Your task to perform on an android device: Since i liked JDR E27 Euro  Base Dacor 92348 120V 75W, i want to read its reviews.
Image 0: 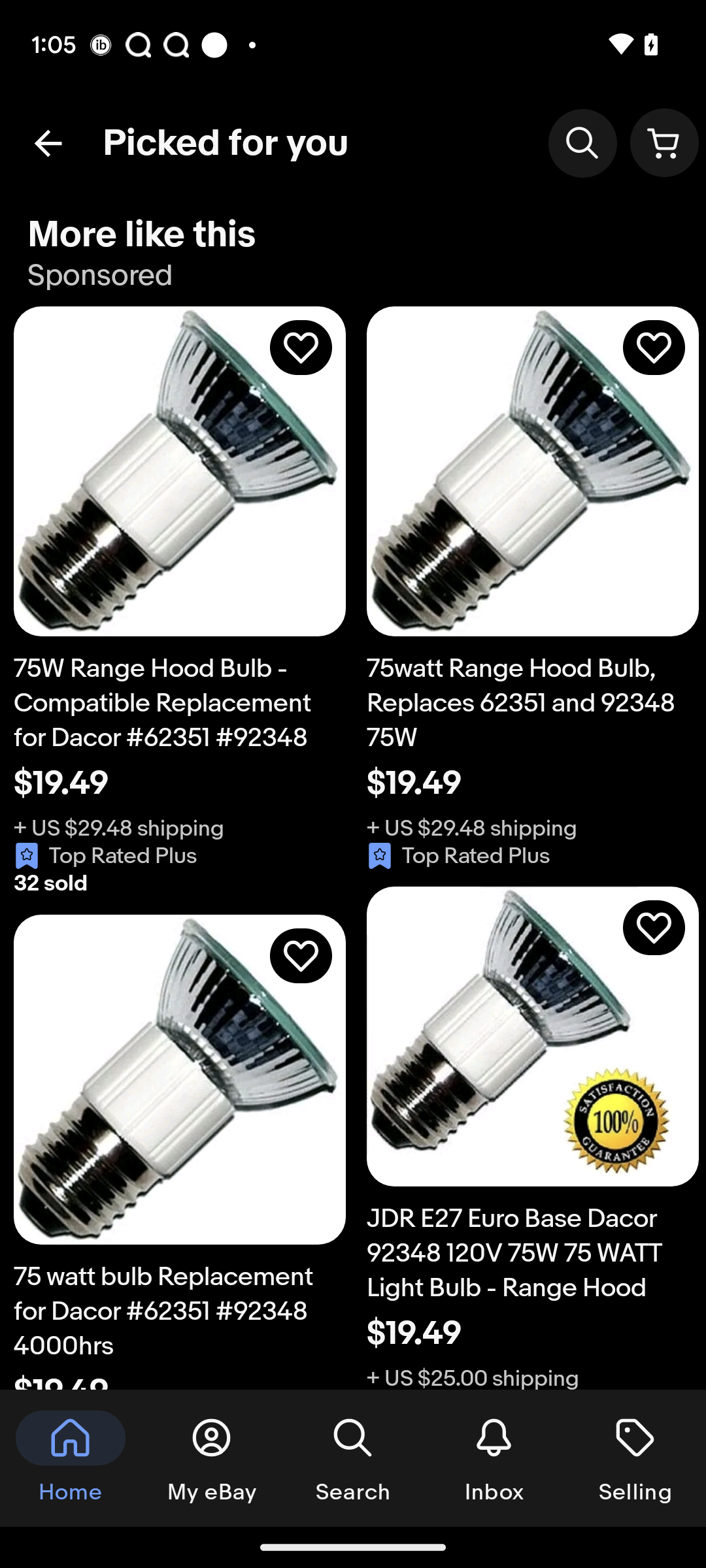
Click on the DR E27 Euro Base Dacor 92348 120V 75W
Step 0: click (532, 1036)
Image 2: 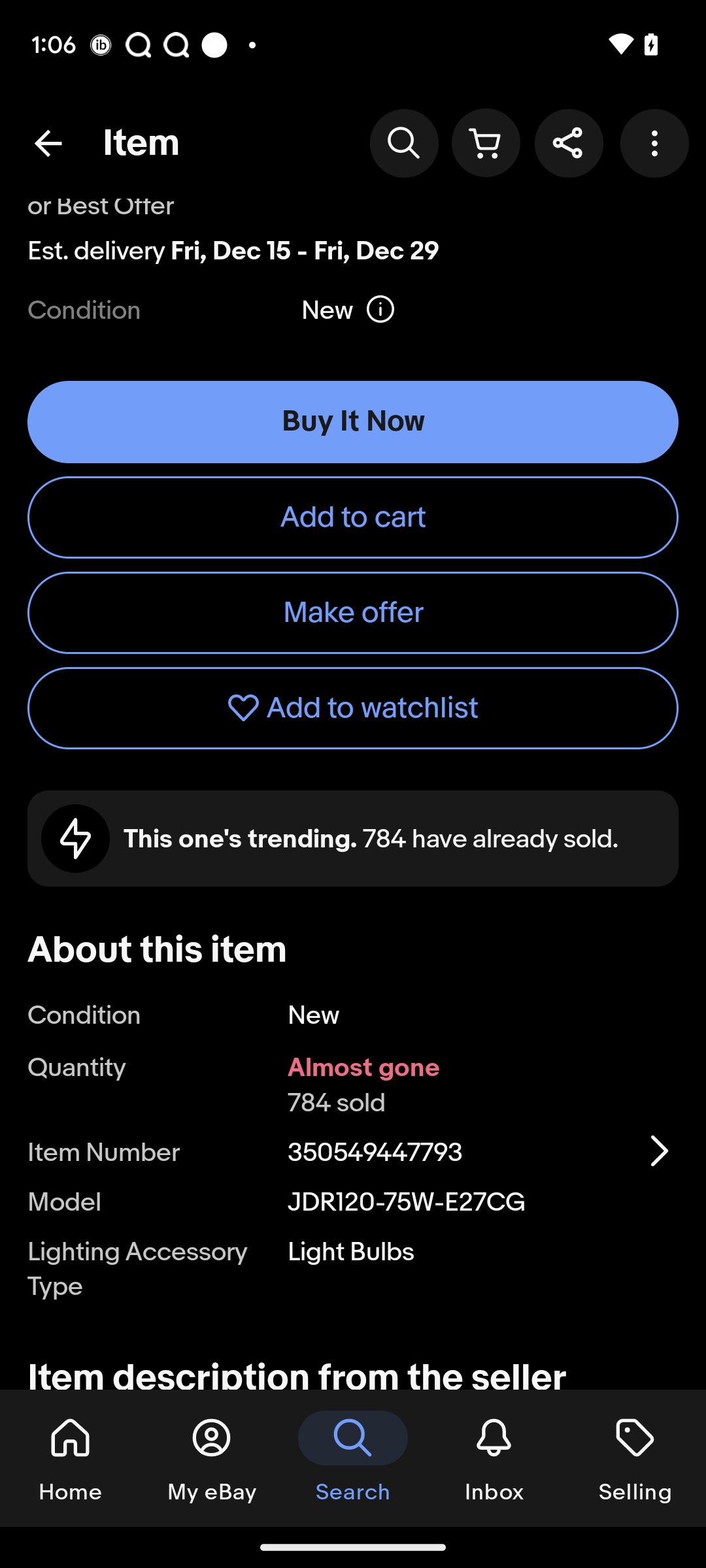
Swipe up to view reviews
Step 2: scroll down
Image 3: 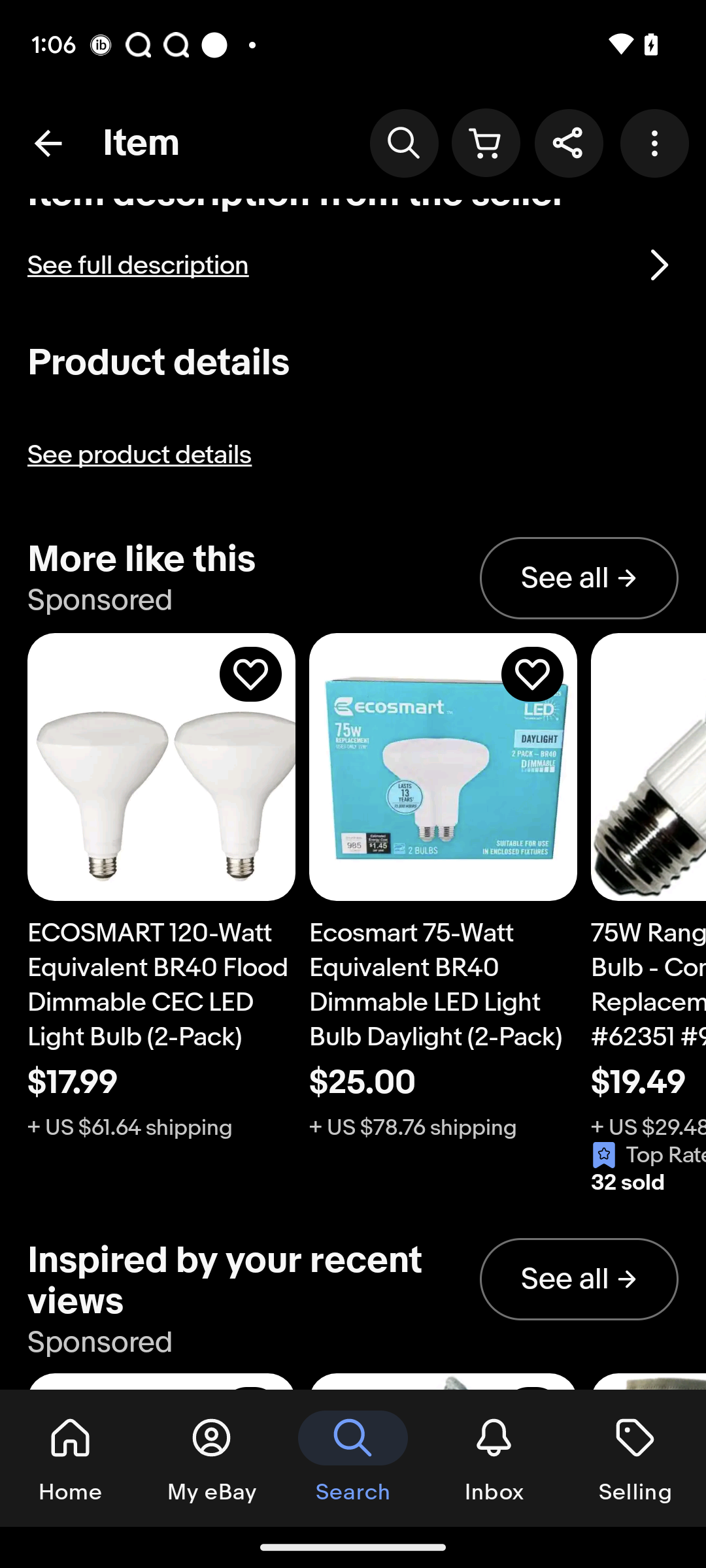
Swipe up to view reviews
Step 3: scroll down
Image 4: 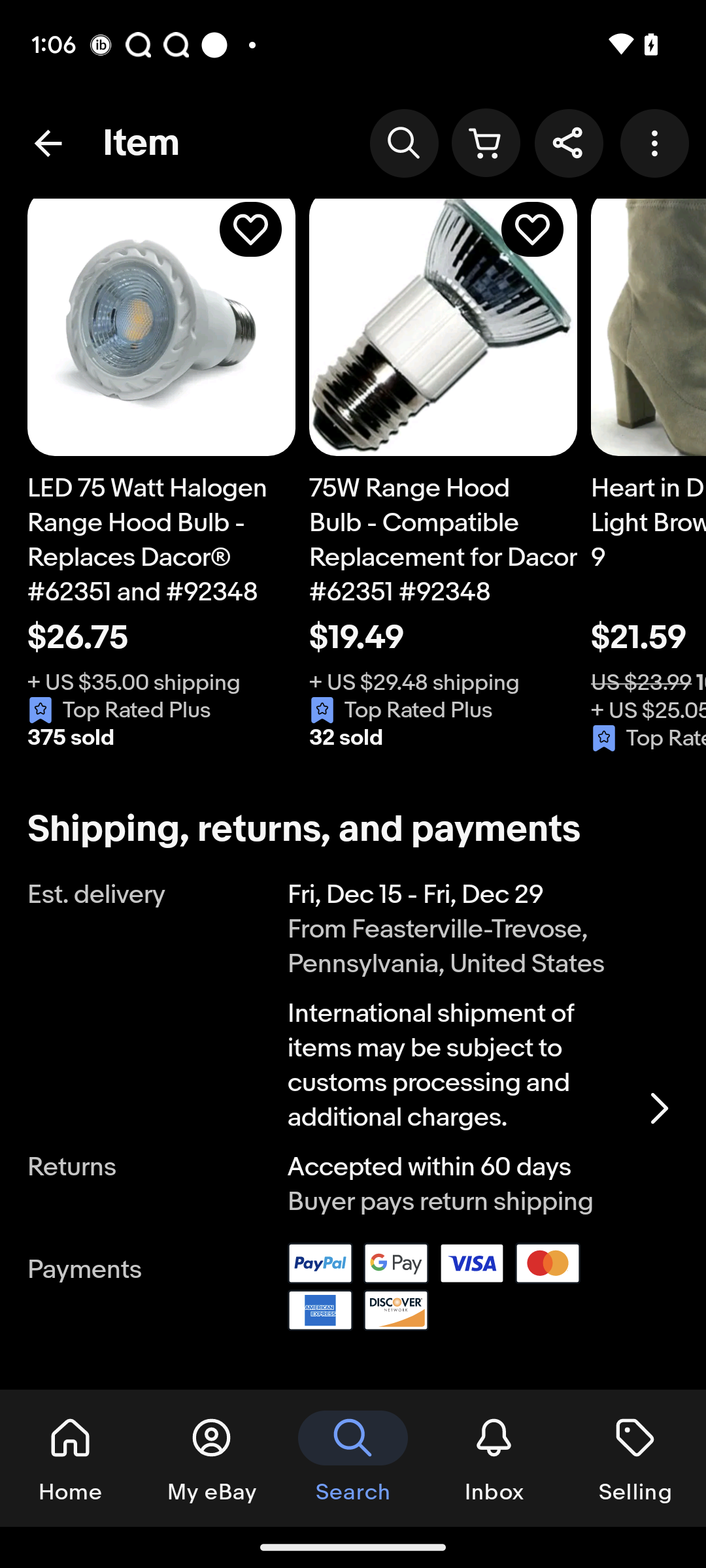
Swipe up to view reviews
Step 4: scroll down
Image 5: 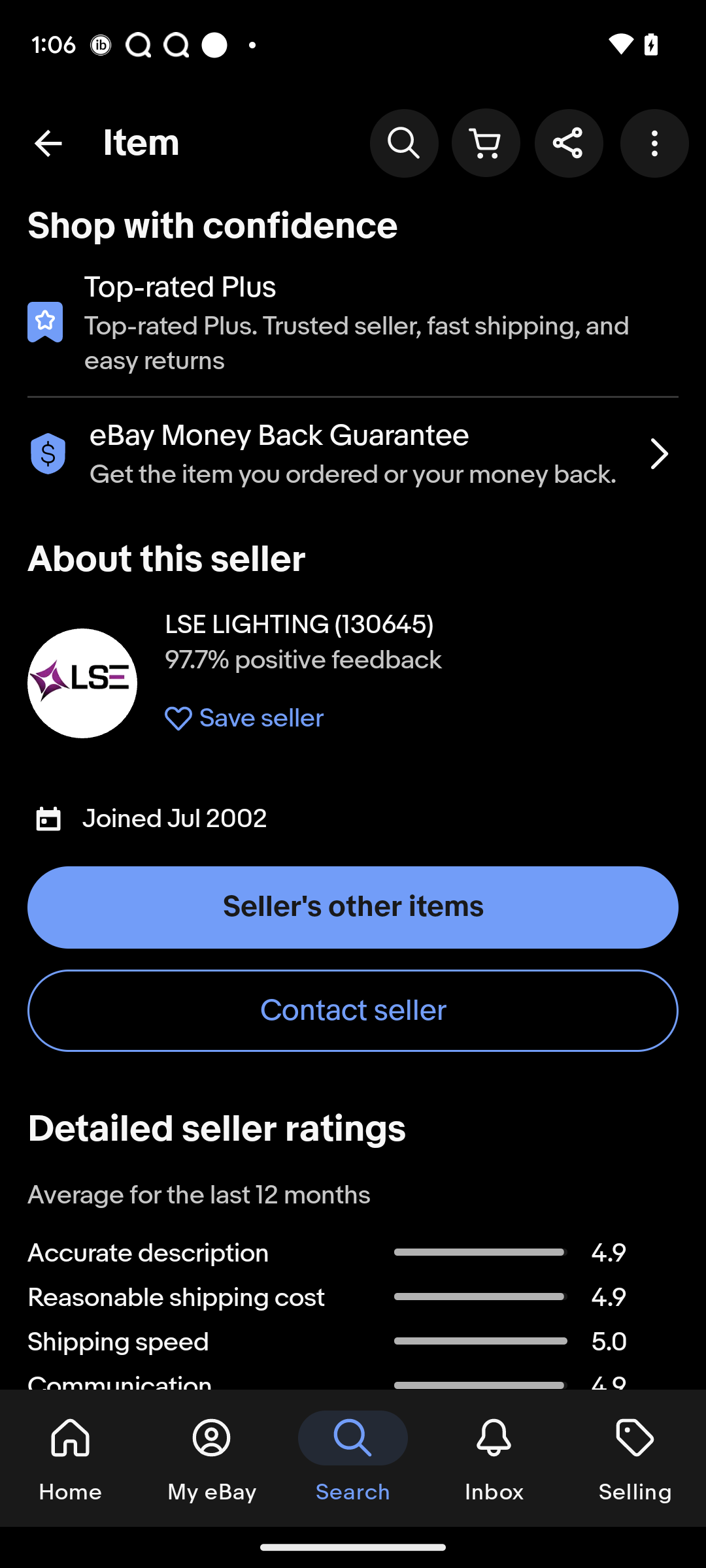
Swipe up to view reviews
Step 5: scroll down
Image 6: 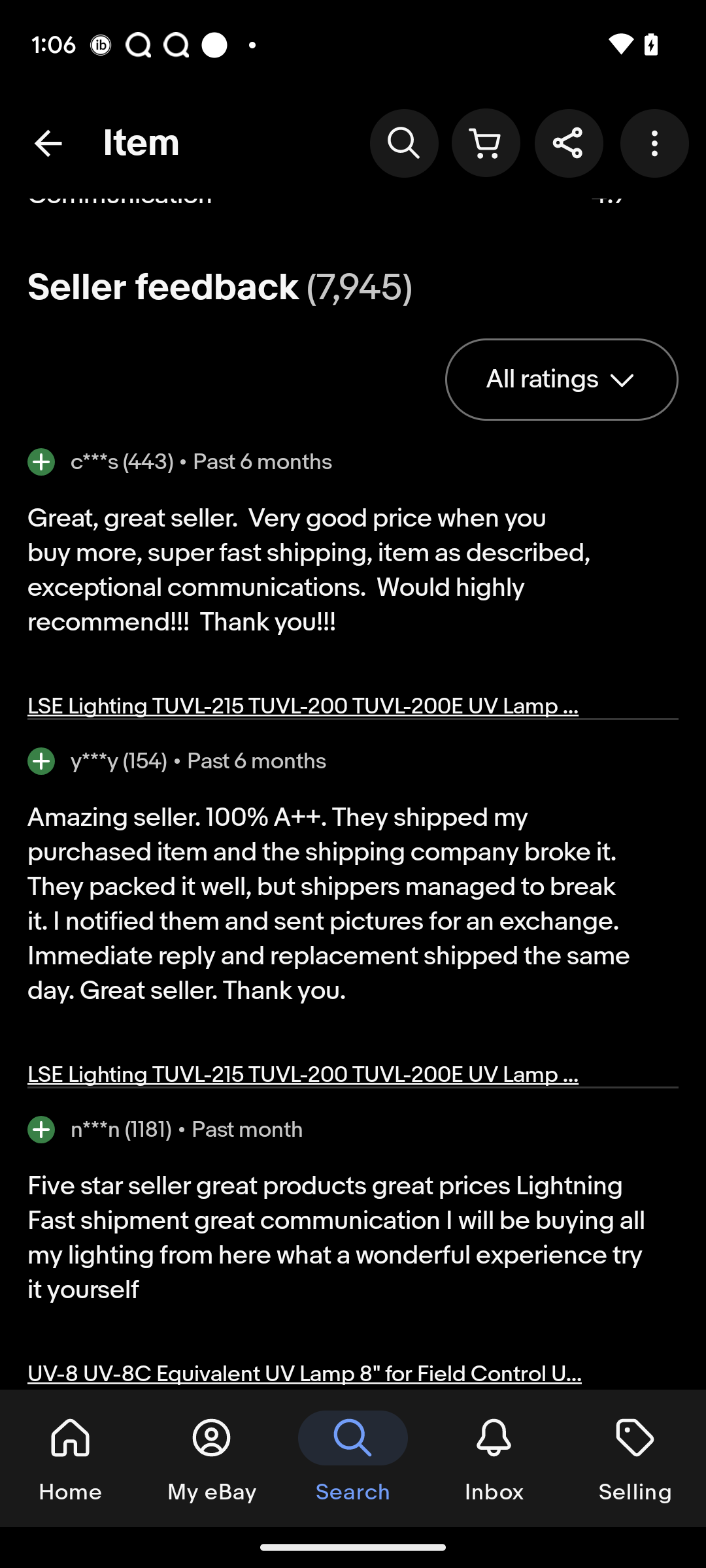
Swipe up to view reviews
Step 6: wait
Image 7: 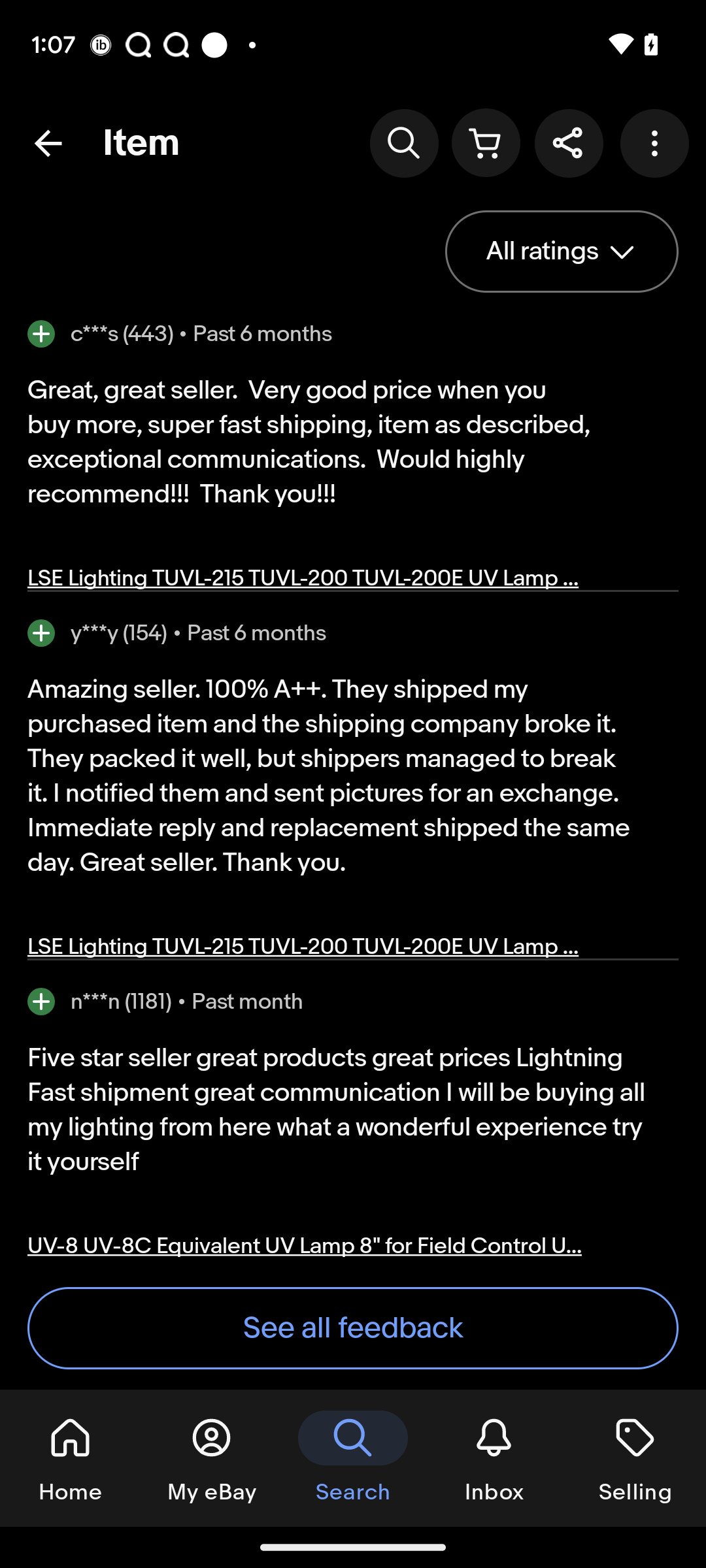
Click on see all feedback button
Step 7: click (353, 1328)